Your task to perform on an android device: I want to record my favorite artist, Tito Puente's famous song "Oye Como Va," in high quality, so set the high sound quality for me on the MyRecorder app.
Image 0: 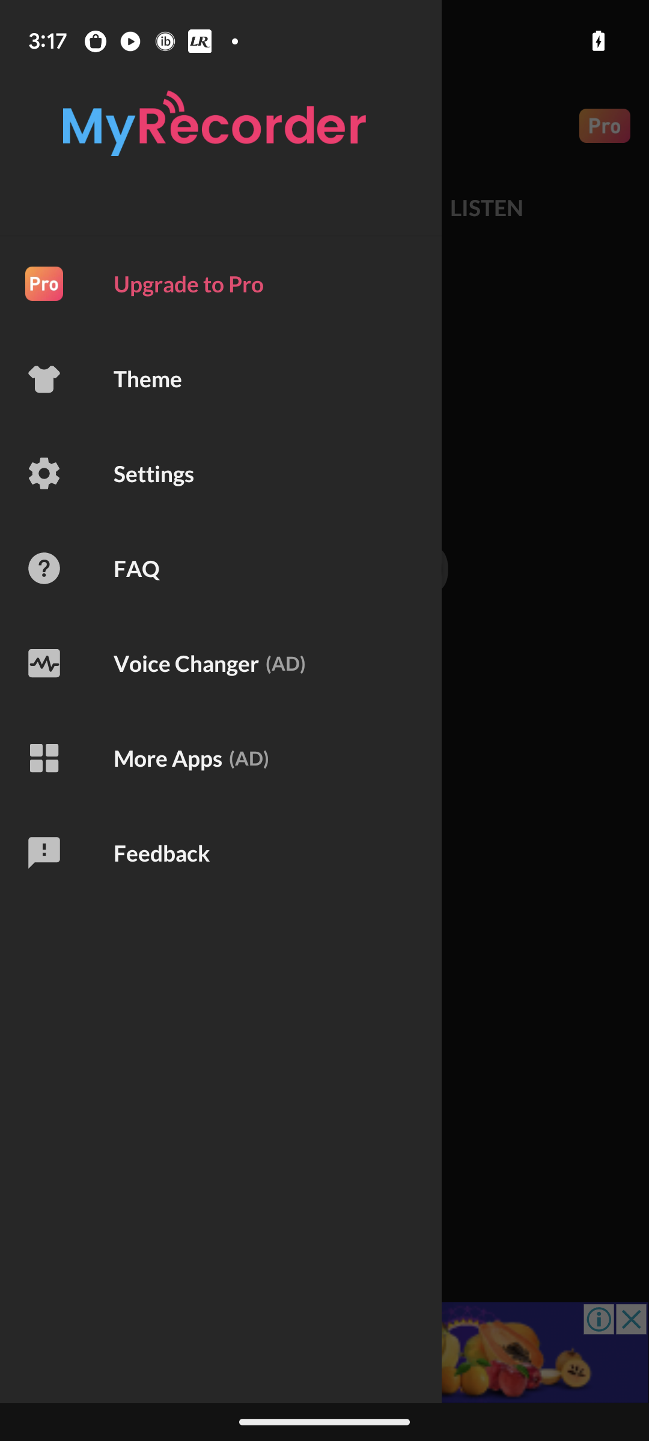
Click on the Settings tab.
Step 0: click (278, 473)
Image 1: 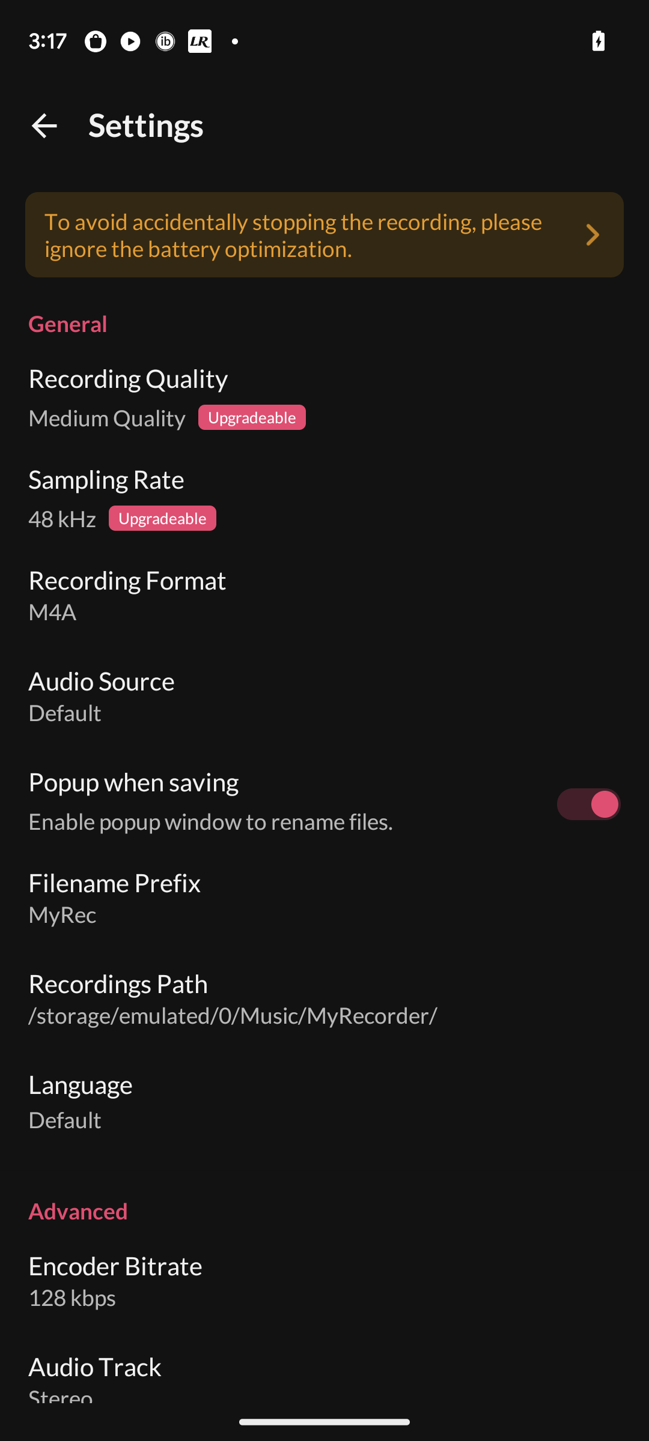
Click on the tab "Recording Quality".
Step 1: click (150, 403)
Image 2: 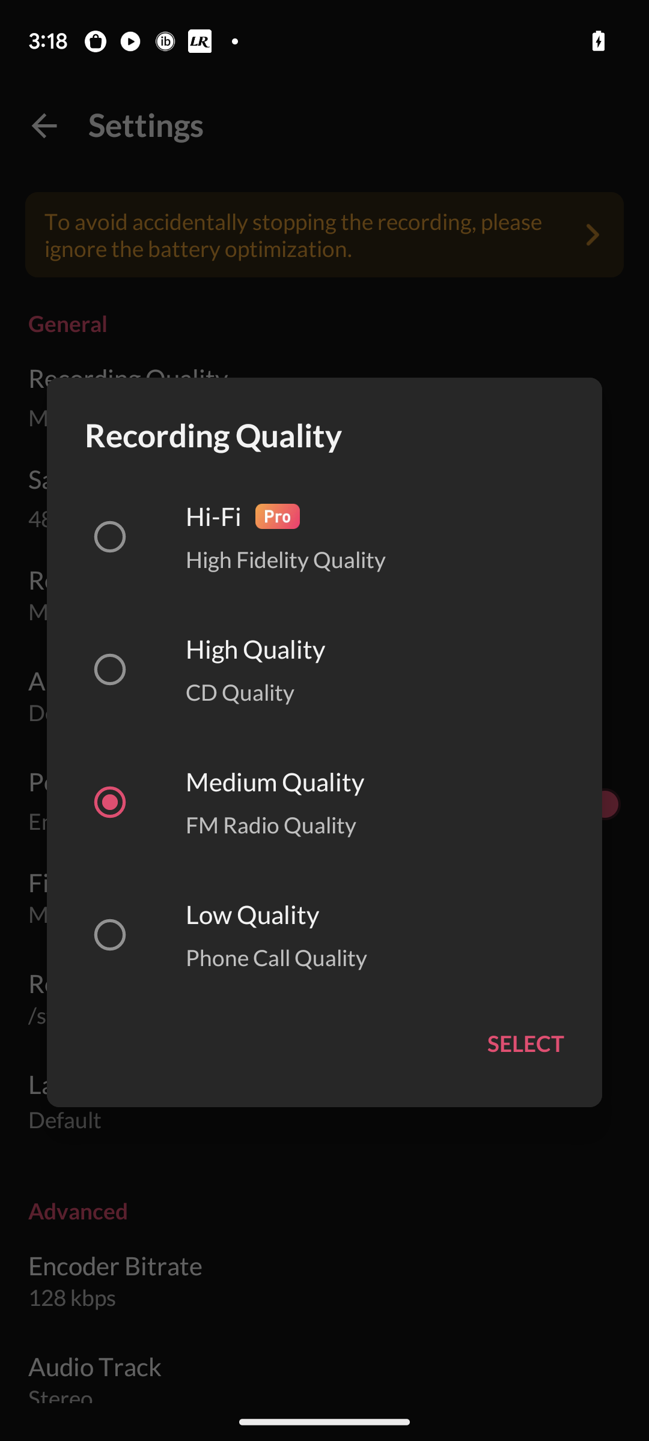
Select the second option "High Quality".
Step 2: click (107, 671)
Image 3: 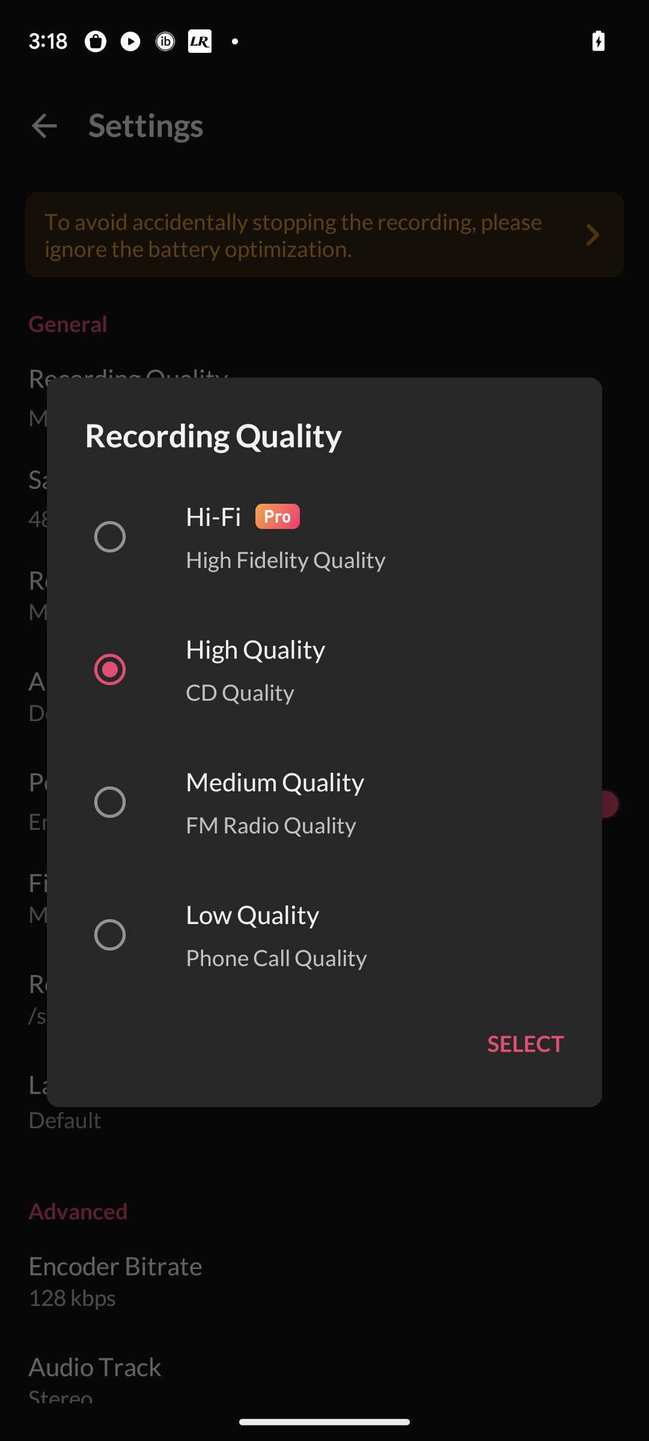
Click on the tab select.
Step 3: click (526, 1043)